Your task to perform on an android device: In the Plantum app, I want to create a garden plan to grow a Zz plant also mentioning their water , temperature, light and humidity required to grow them.
Image 0: 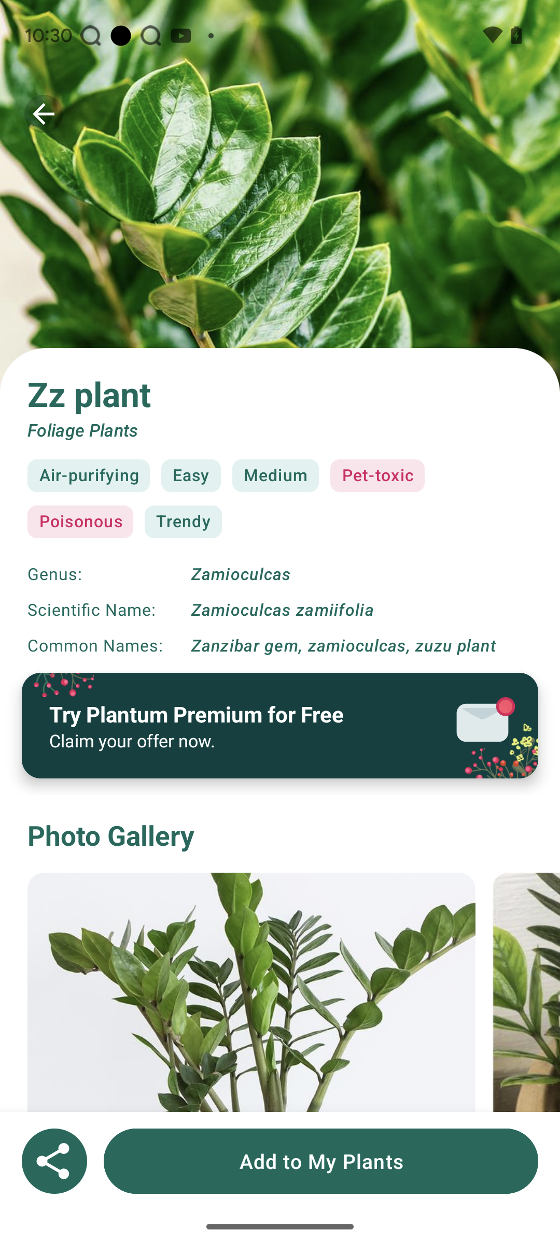
Click on Add to My plants button
Step 0: click (321, 1161)
Image 1: 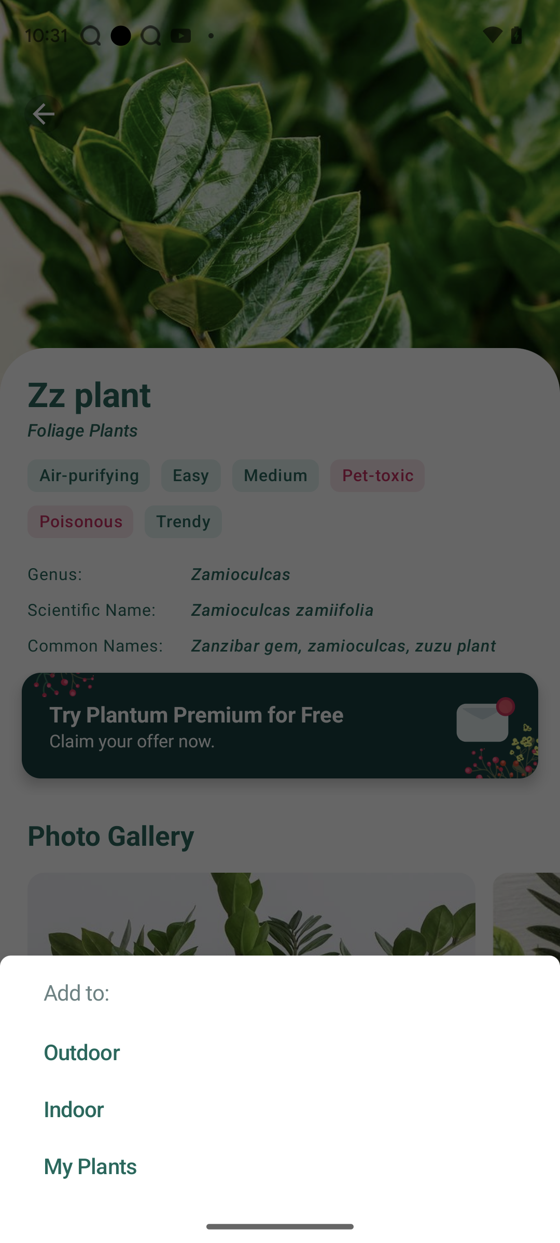
Click on outdoor option
Step 1: click (279, 1051)
Image 2: 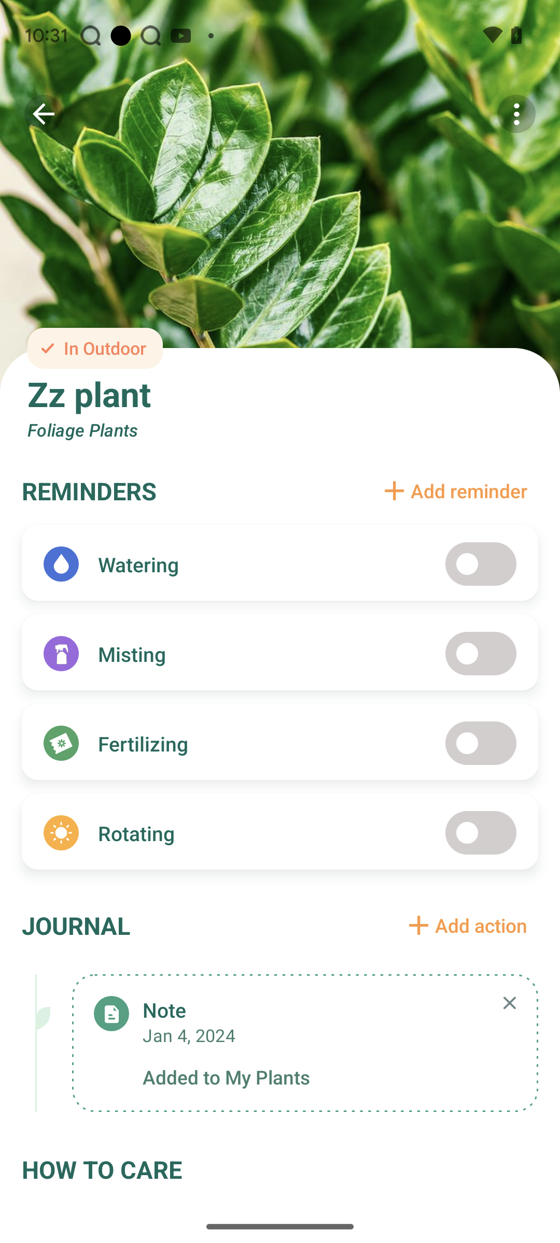
Swipe up to view care tips
Step 2: scroll down
Image 3: 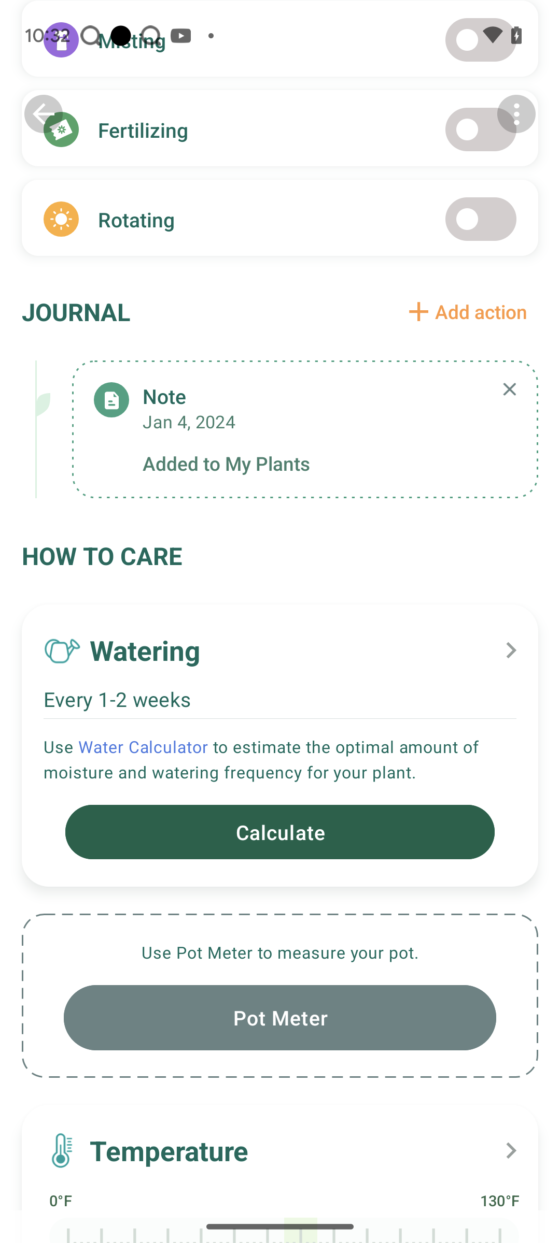
Swipe up to view care tips
Step 3: scroll down